Your task to perform on an android device: Turn on the notification for 12:00 PM, if I won't have 10 streak every day on the DuoCards app.
Image 0: 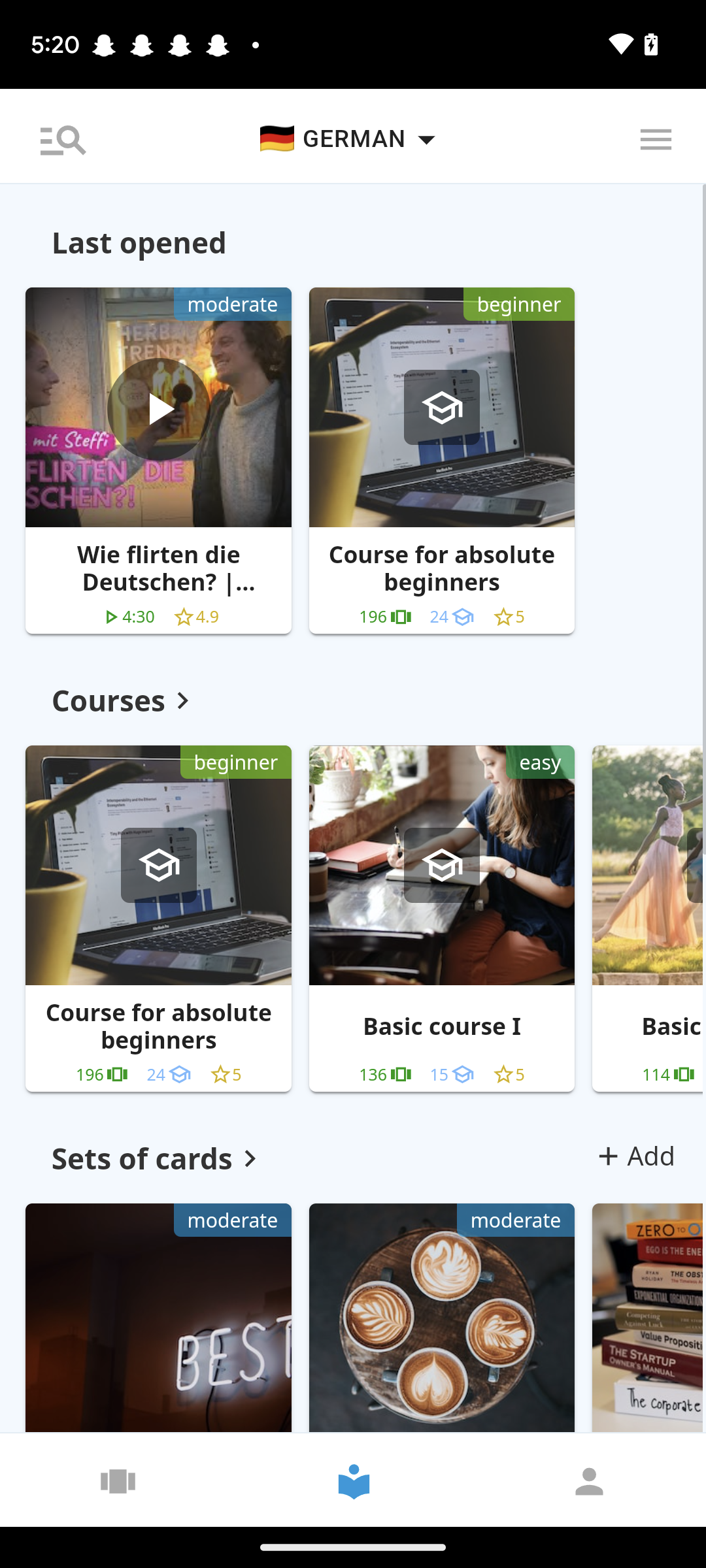
Click on the profile icon at the bottom right corner of the screen
Step 0: click (724, 1360)
Image 2: 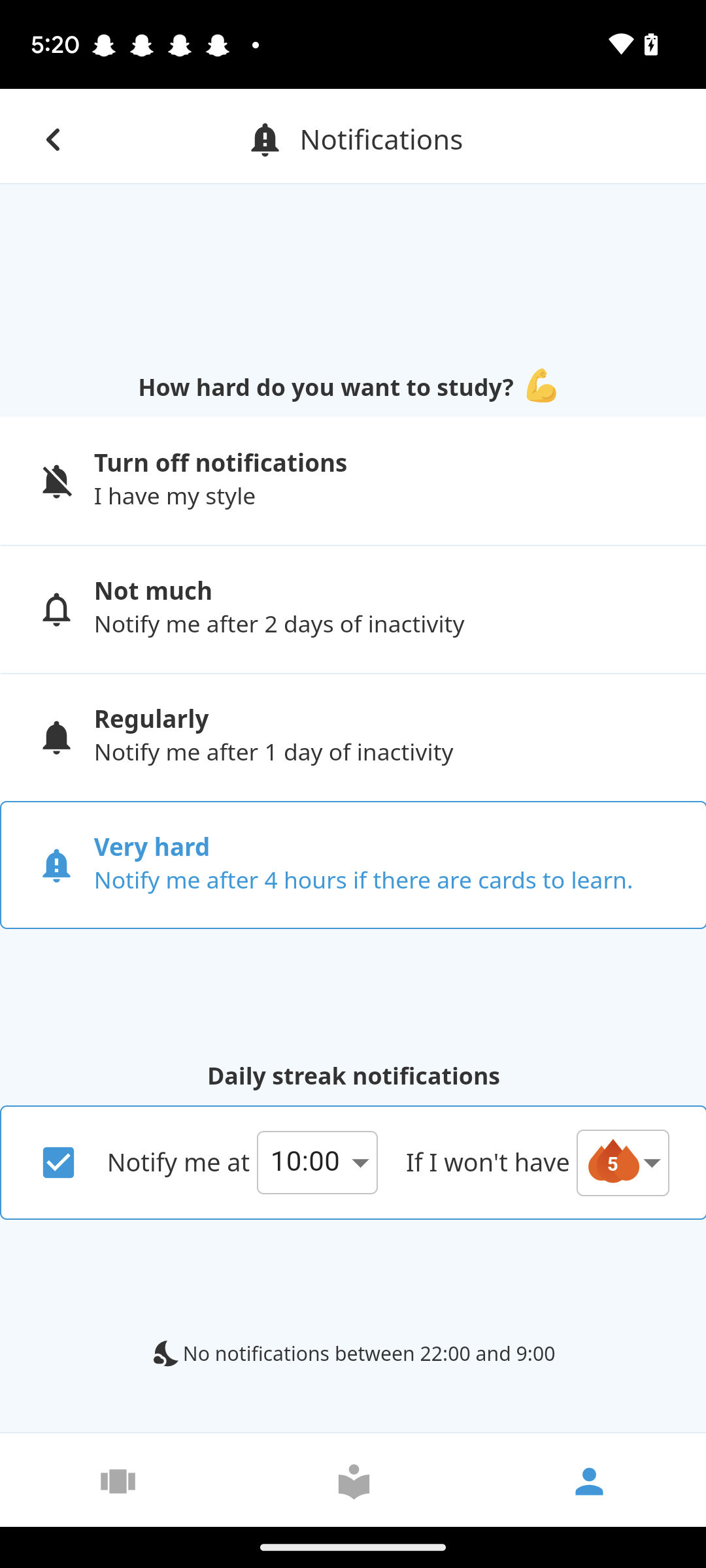
Click on the Time Drop down menu.
Step 2: click (317, 1162)
Image 3: 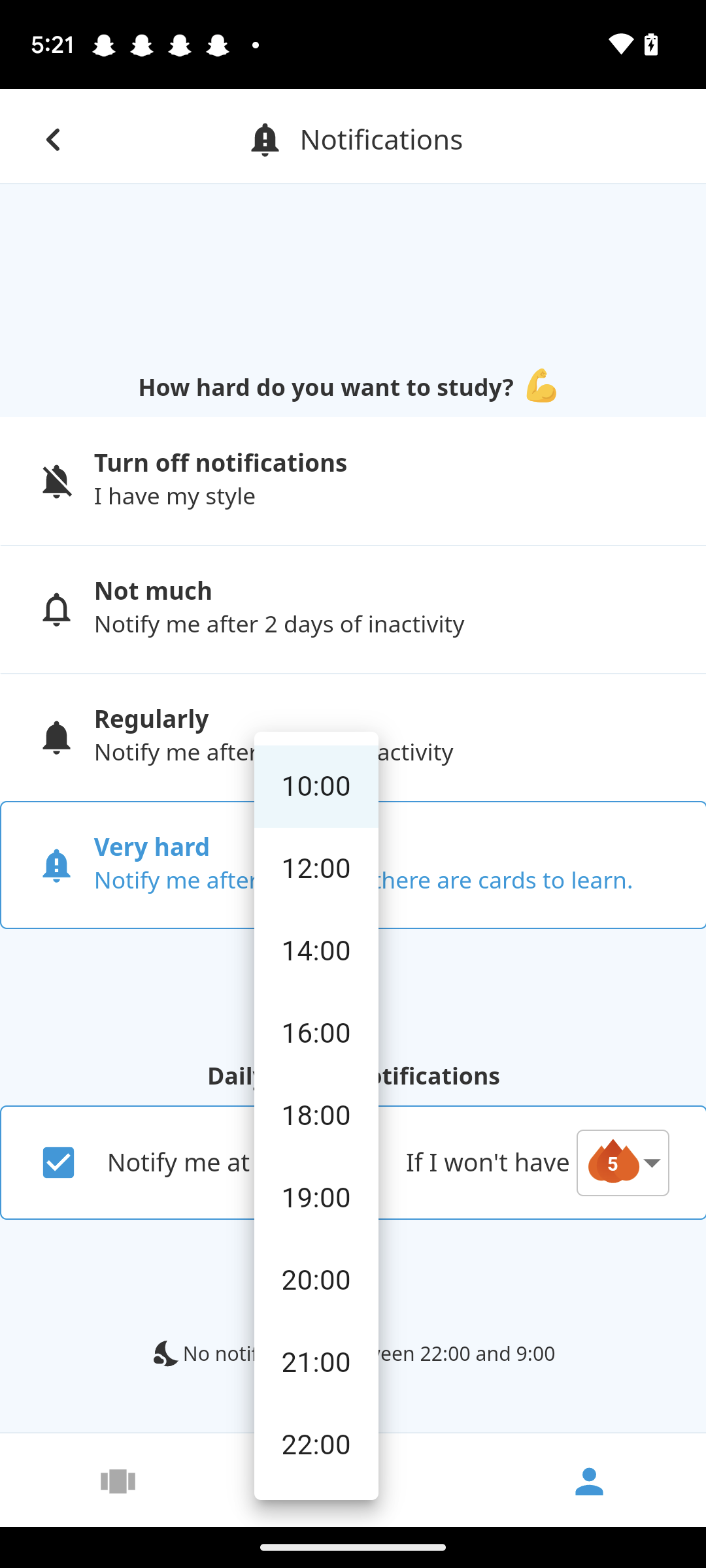
Select the time 12:00.
Step 3: click (315, 868)
Image 4: 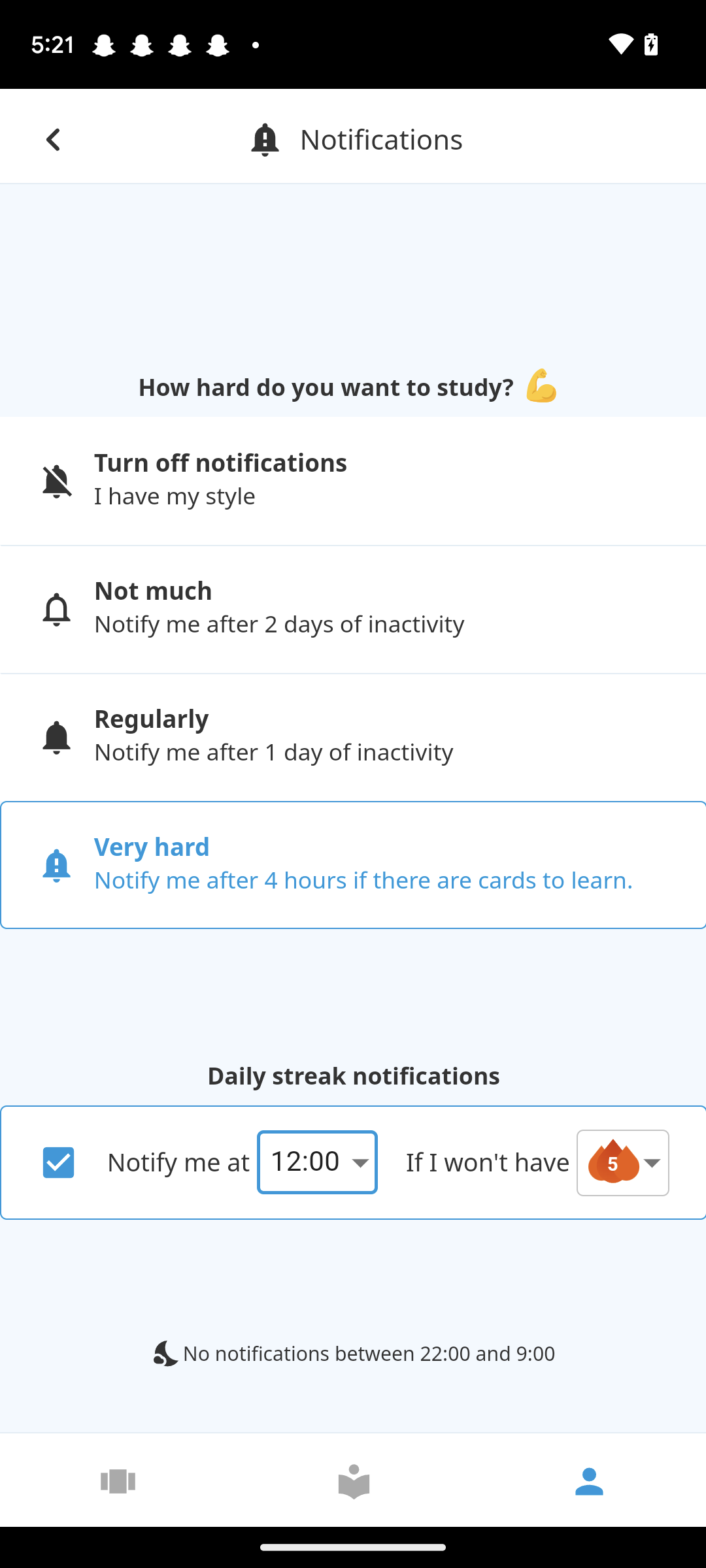
Click on the Streak drop down menu.
Step 4: click (623, 1162)
Image 5: 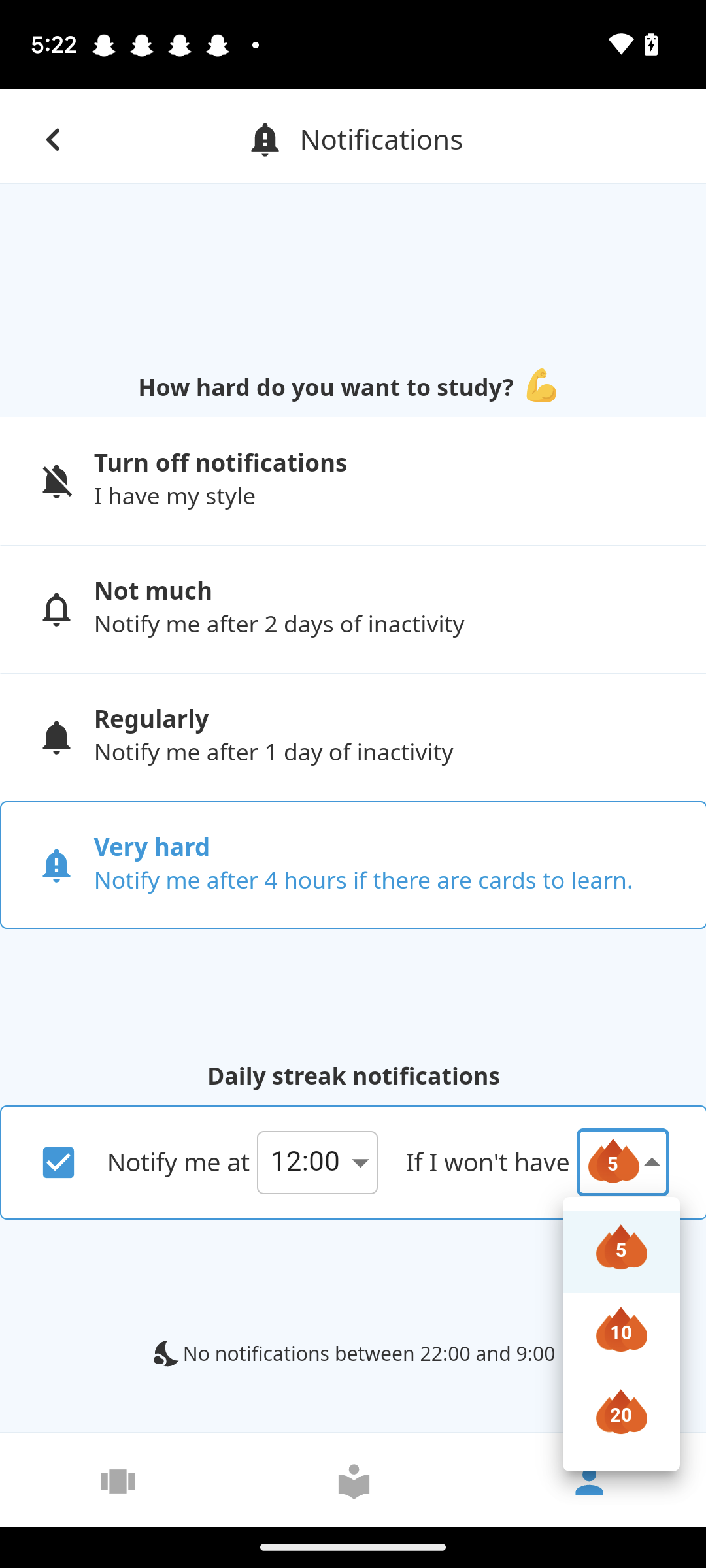
Select the option 10 streak.
Step 5: click (622, 1333)